Your task to perform on an android device: Now that I have listened to the guided meditation, I want to meditate on my own for 15 minutes in the Heartfulness app.
Image 0: 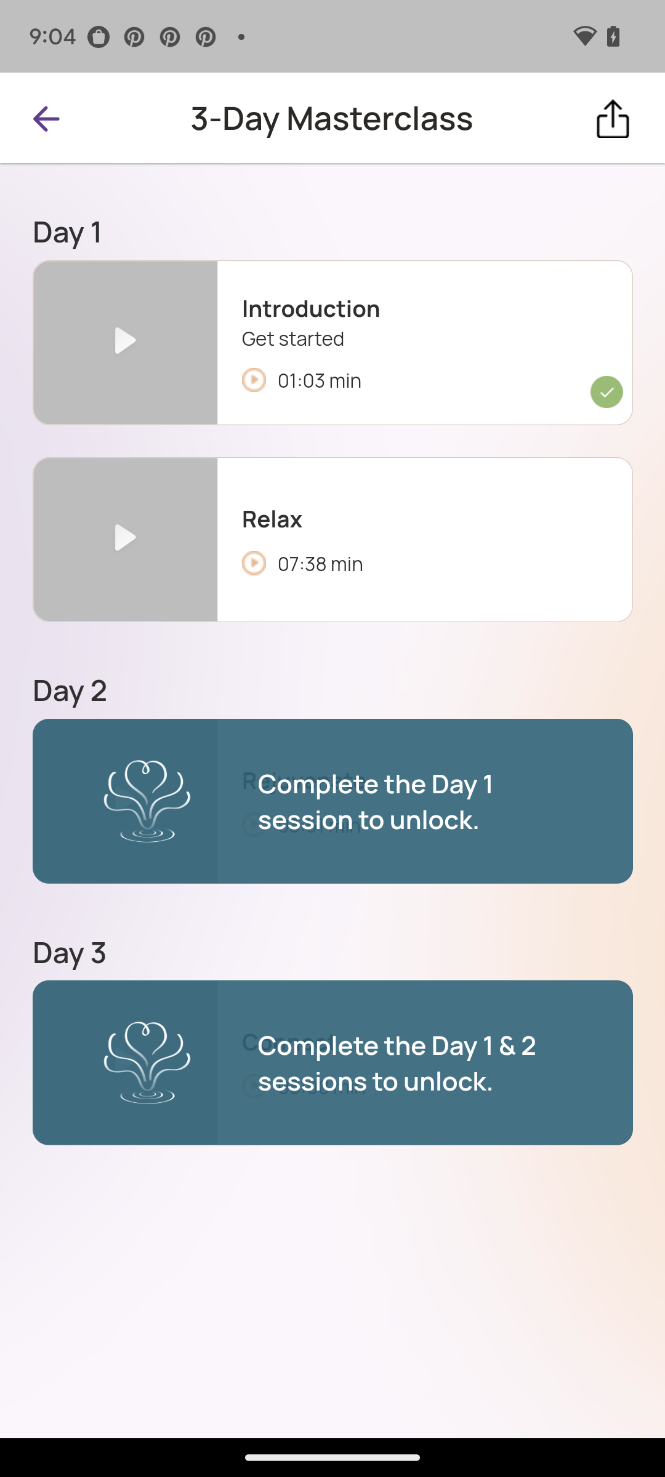
Click on the arrow back button.
Step 0: click (44, 117)